Your task to perform on an android device: In the Wynk music App, create a playlist named as XYZ and add the Billo song.
Image 0: 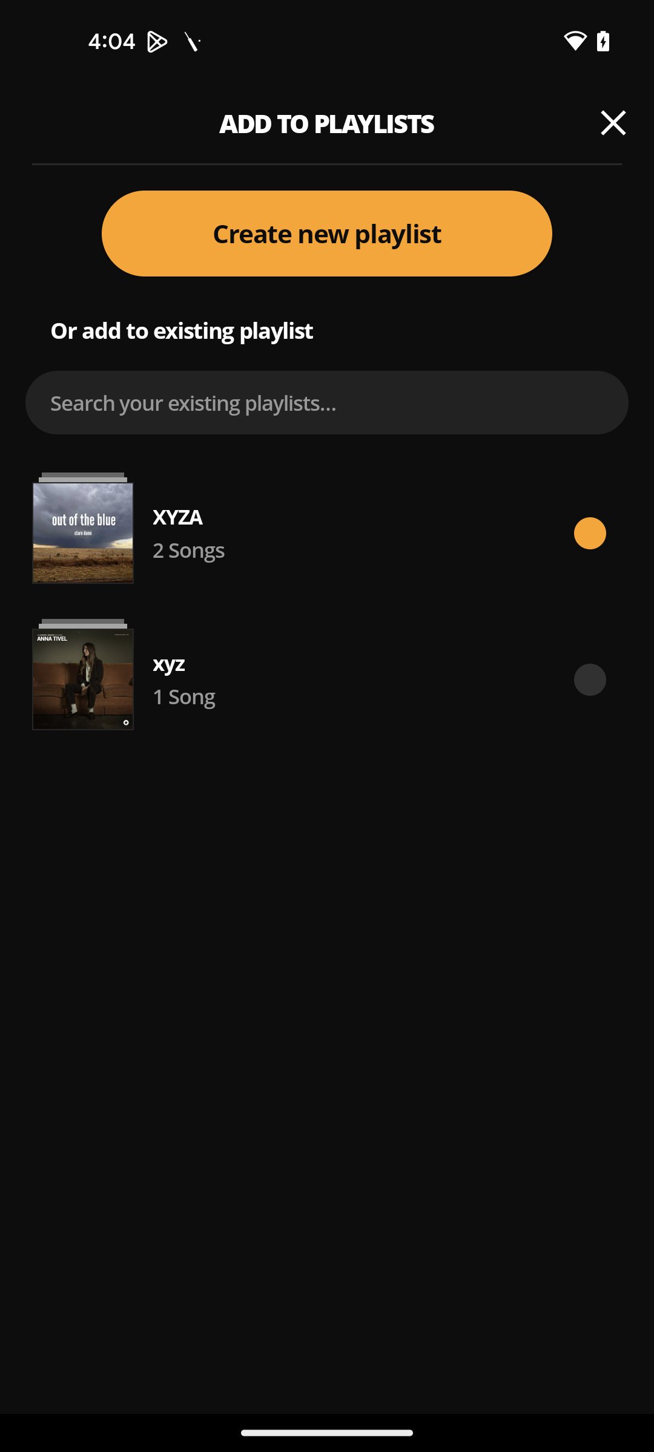
Open Wynk music app
Step 0: open app "Wynk Music"
Image 1: 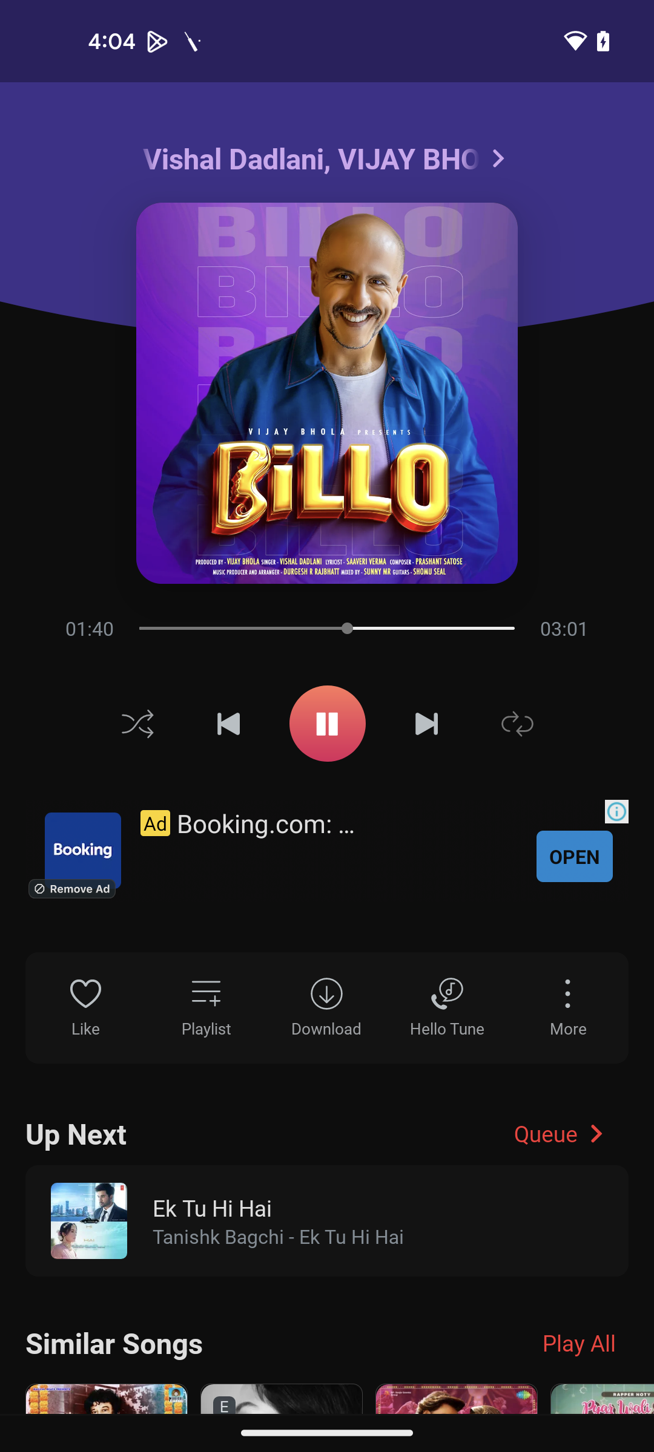
Click on Playlist
Step 1: click (206, 1007)
Image 2: 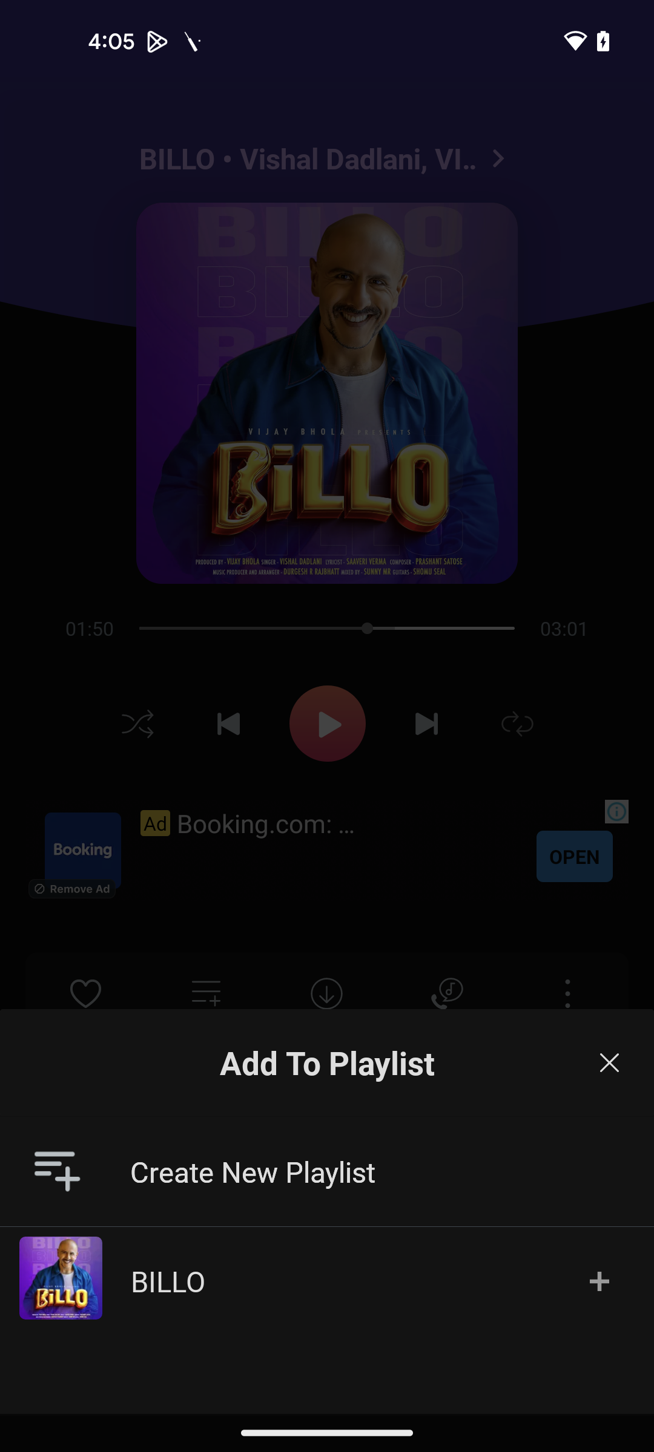
Click on Create New Playlist
Step 2: click (391, 1163)
Image 3: 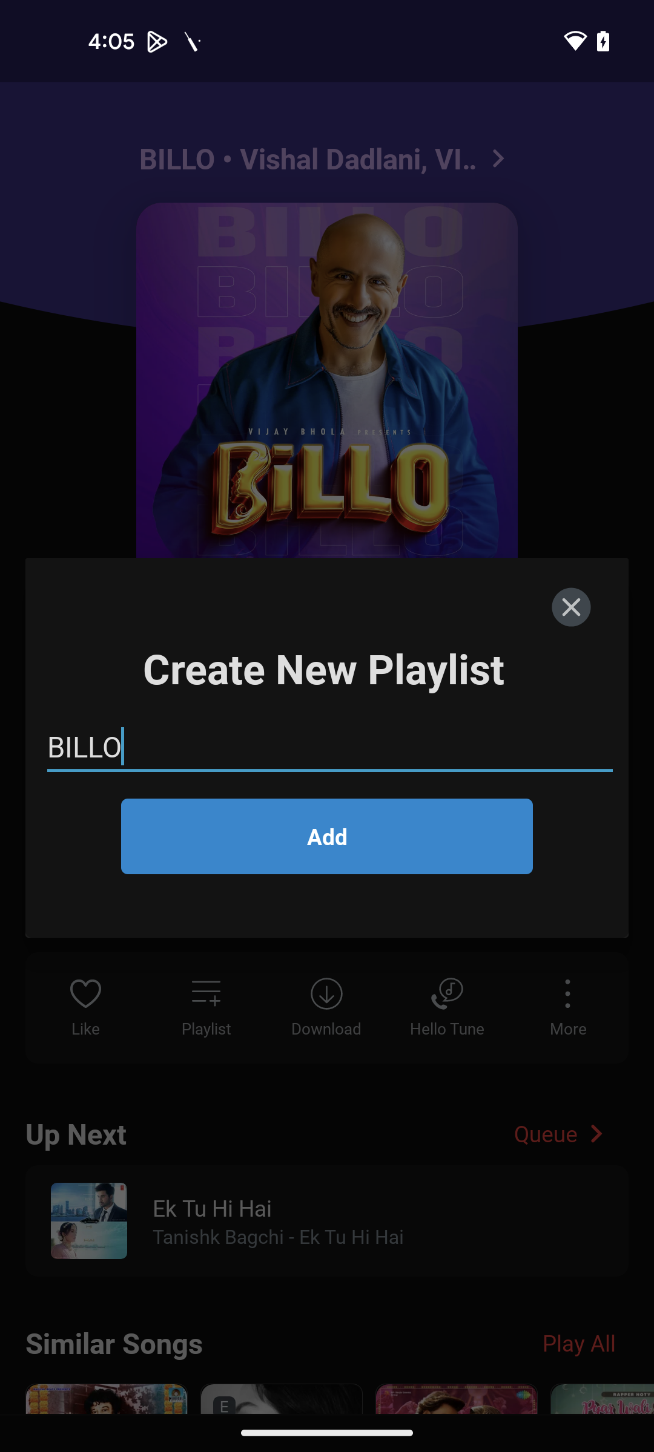
Enter name XYZ
Step 3: type "XYZ"
Image 4: 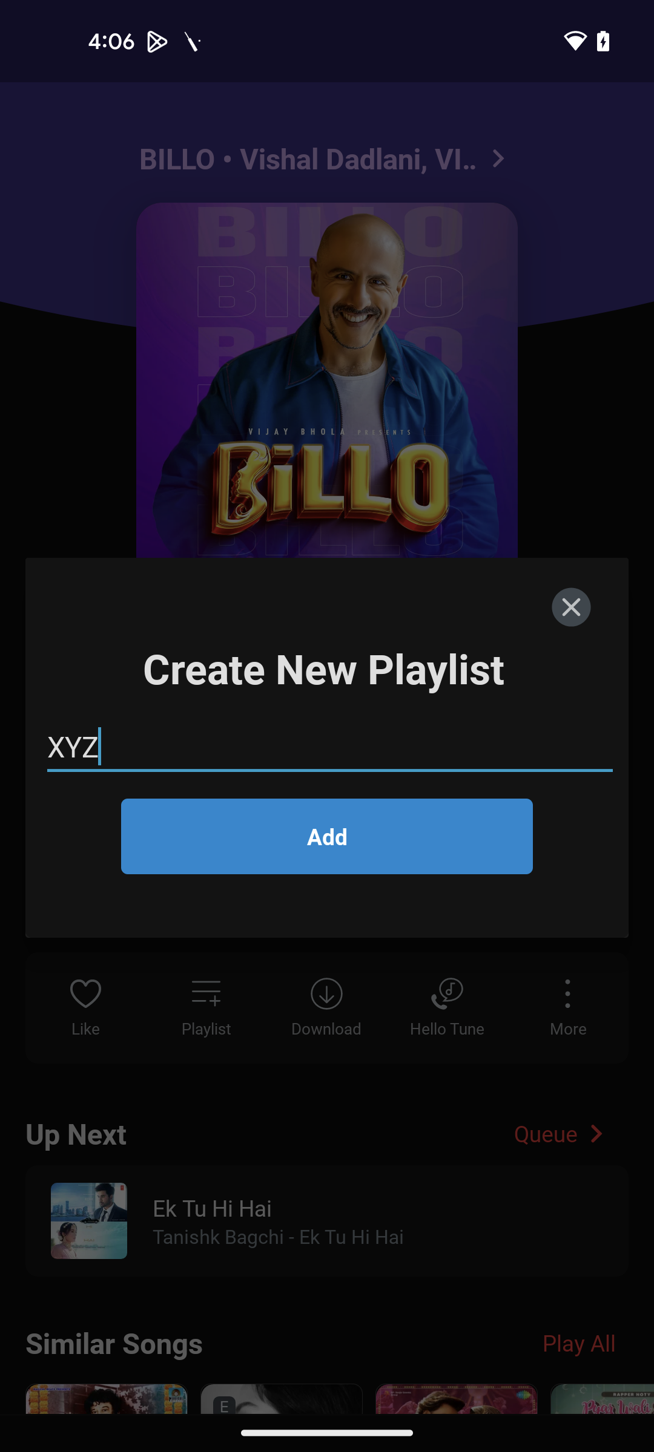
Click on Add button
Step 4: click (326, 836)